Your task to perform on an android device: I want to track my progress to see how far I have come and how close I am to reaching the goal in the Babbel app.
Image 0: 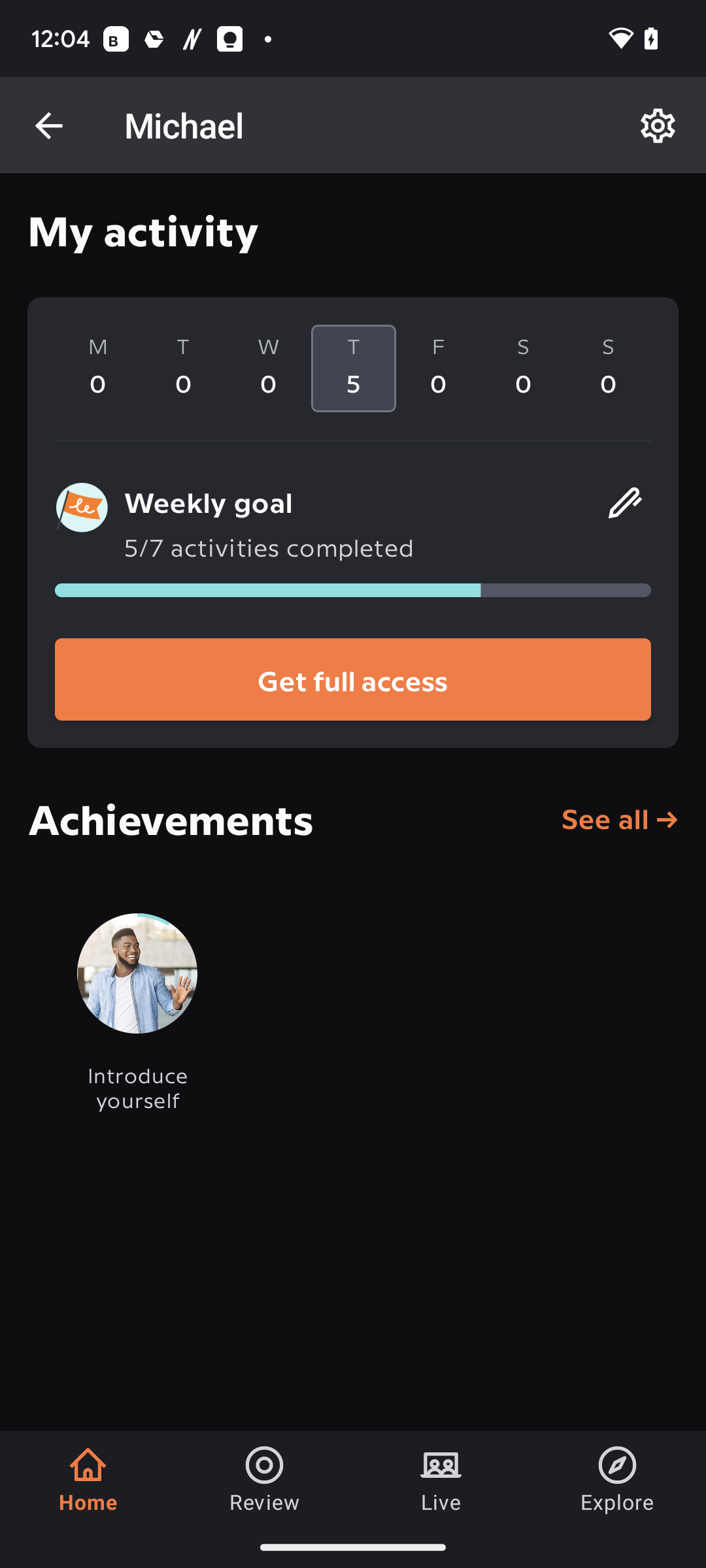
Click on review option at the bottom of the screen.
Step 0: click (265, 1478)